Your task to perform on an android device: "Make a new slide with the Flash template card for a presentation about the NGO's charity event at the YMCA, which I have to visit next week, using the Google Slides App. "
Image 0: 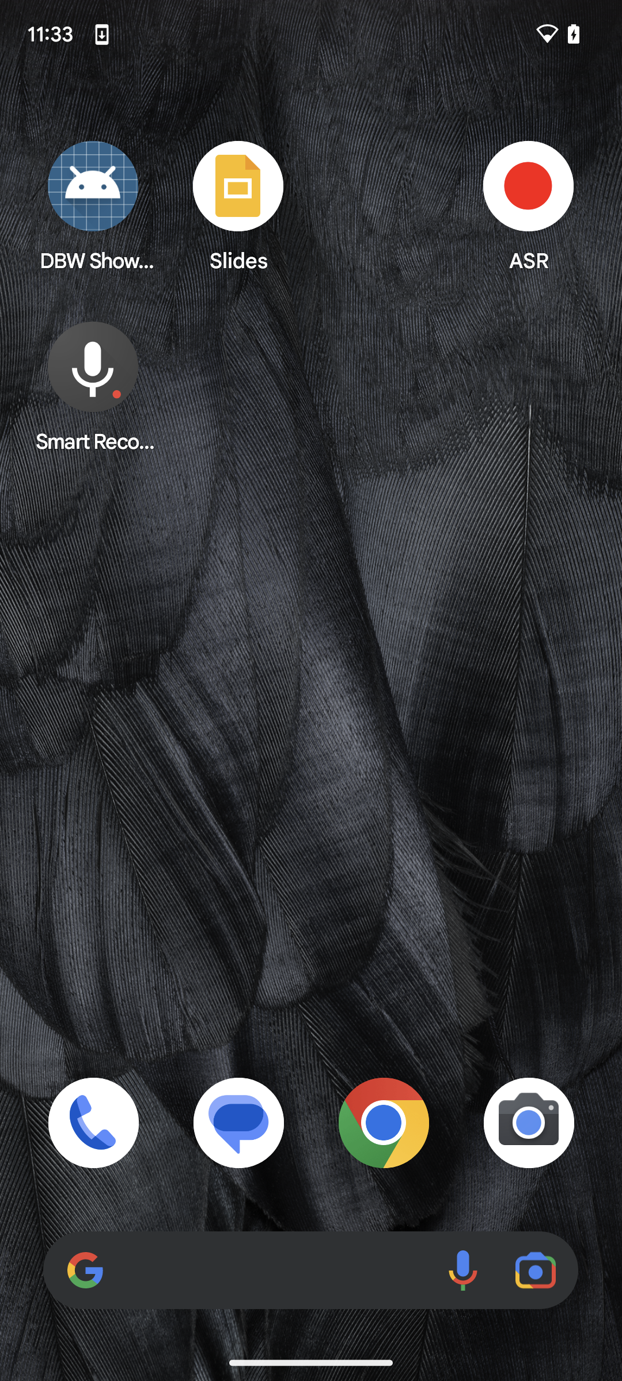
click on slides at the screen to open an application 
Step 0: open app "Slides"
Image 2: 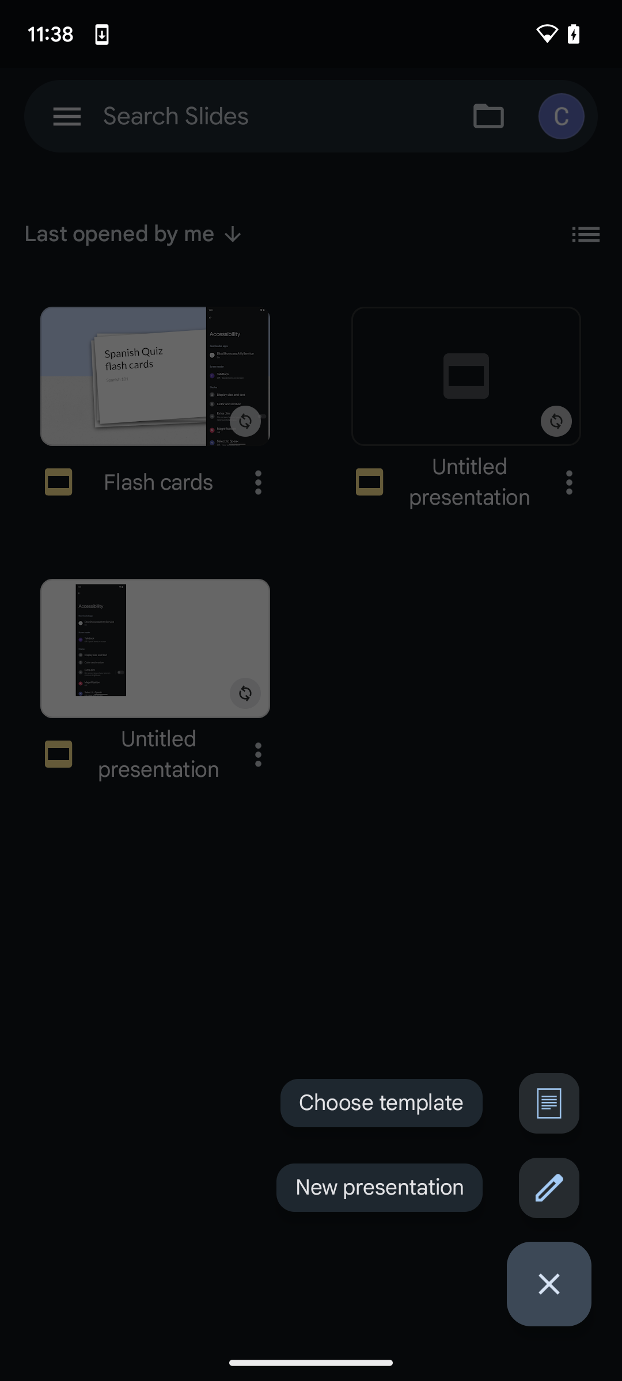
click on choose template button at lower right corner of the screen to create a new slide 
Step 2: click (549, 1103)
Image 3: 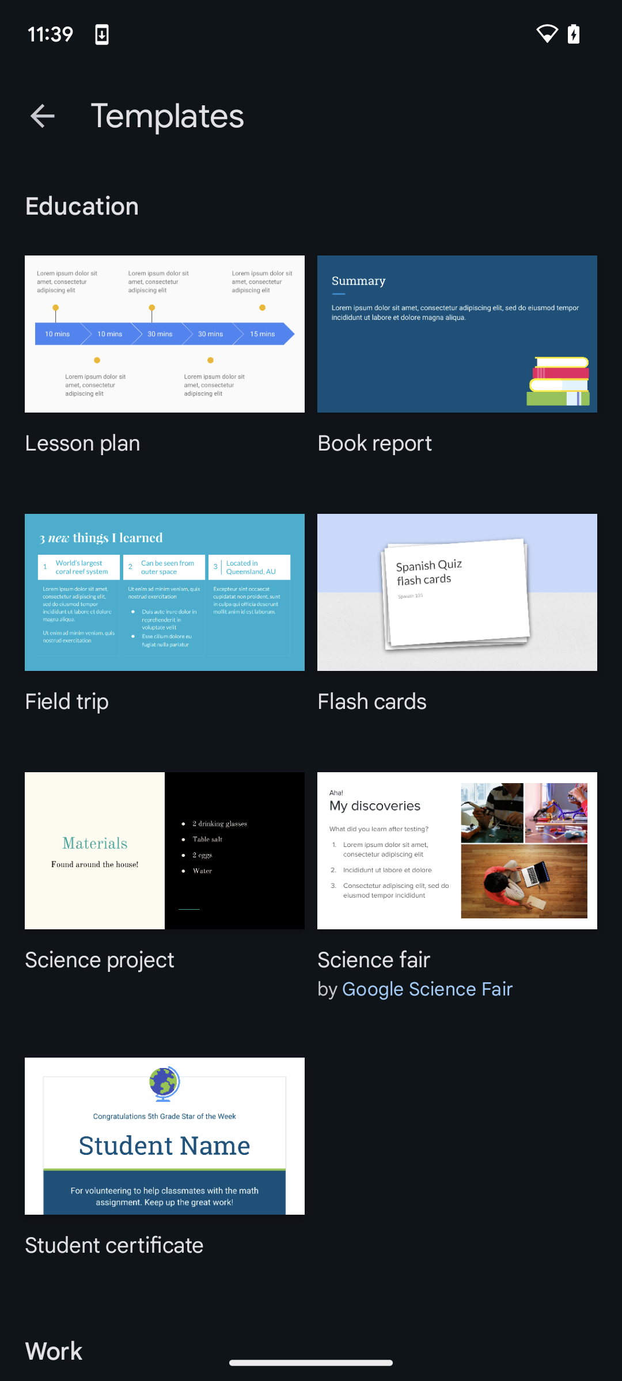
select flash cards option at the screen to create new slide 
Step 3: click (597, 588)
Image 4: 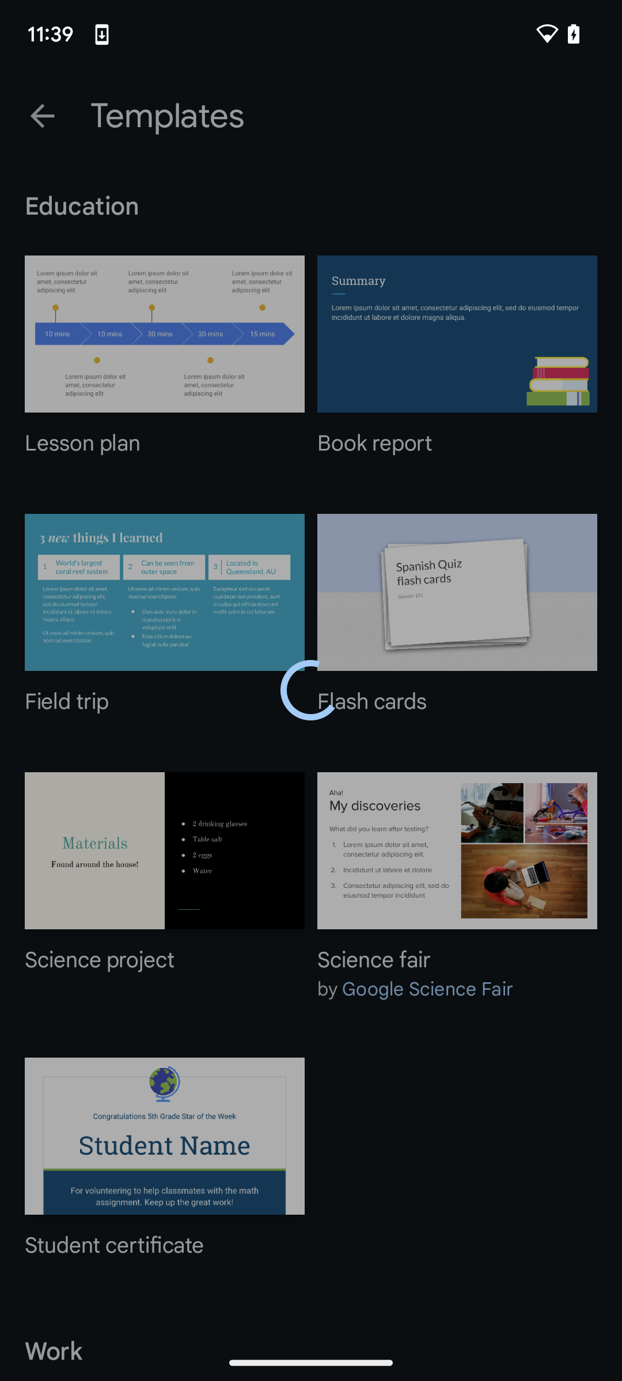
select flash cards option at the screen to create new slide 
Step 4: wait